Your task to perform on an android device: Add "Fuzzbuzz Monkey Plush Toy 70cm Mustard" for infants to my Hamleys app cart.
Image 0: 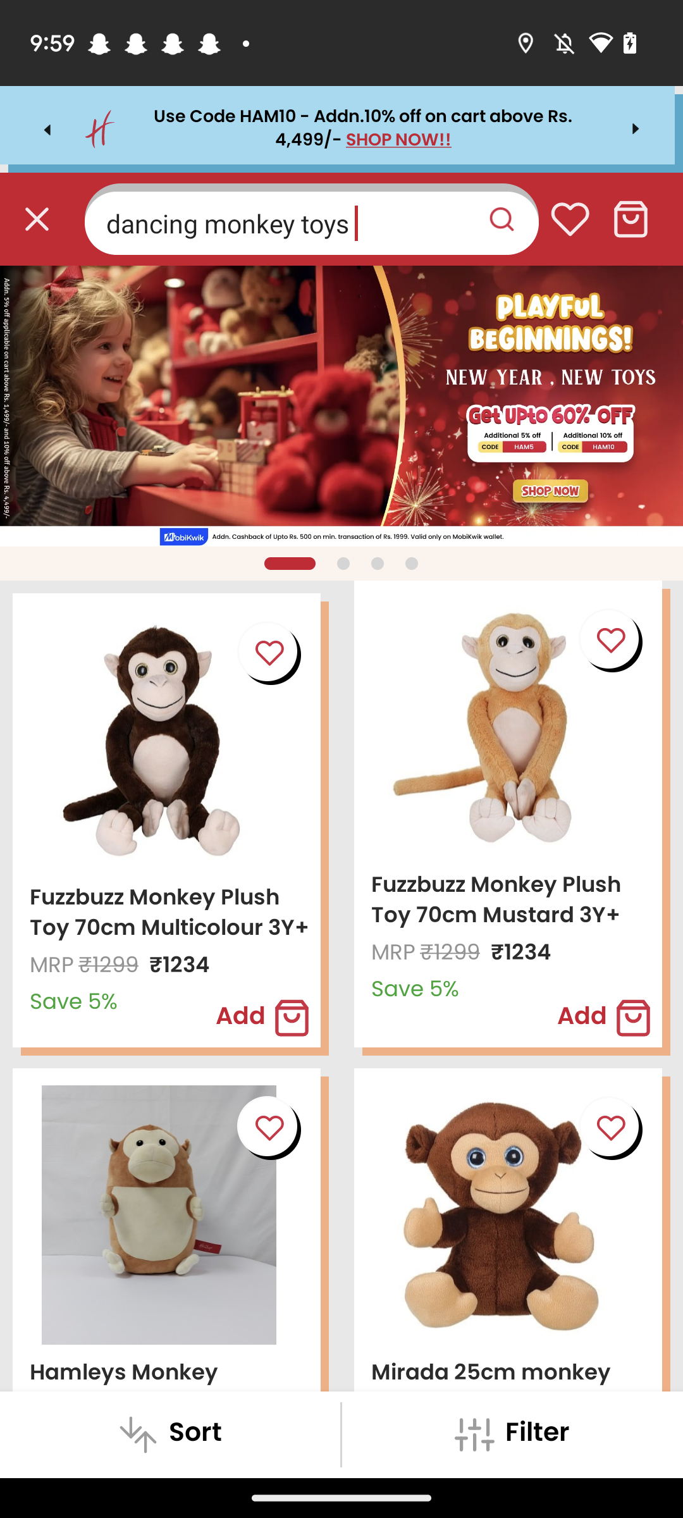
Click on the image of "Fuzzbuzz Monkey Plush Toy 70cm Mustard" on the right side in the first row. 
Step 0: click (500, 725)
Image 1: 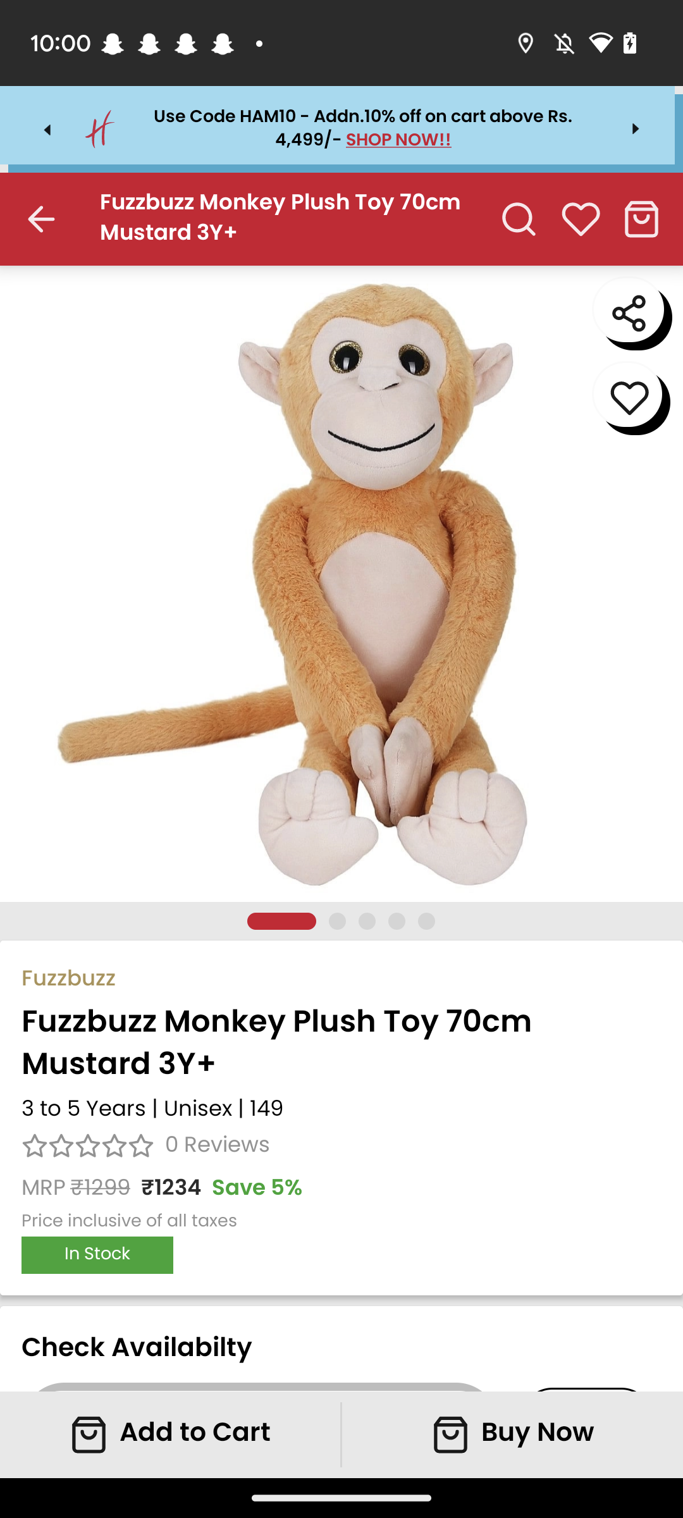
Click on the "Add to Cart" button at the bottom left corner of the screen.
Step 1: click (195, 1434)